Your task to perform on an android device: Go to SoundCloud app & create a playlist with the name My Hiip-Hop then add 1 recommended song
Image 1: 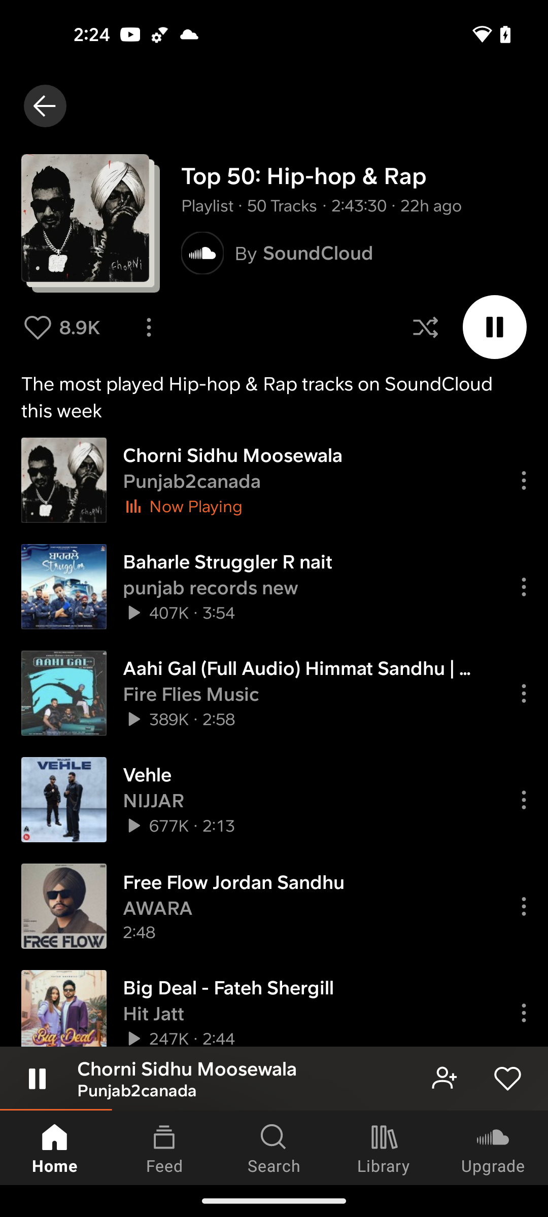
click on the Library tab at the bottom of the screen
Step 1: click (384, 1148)
Image 2: 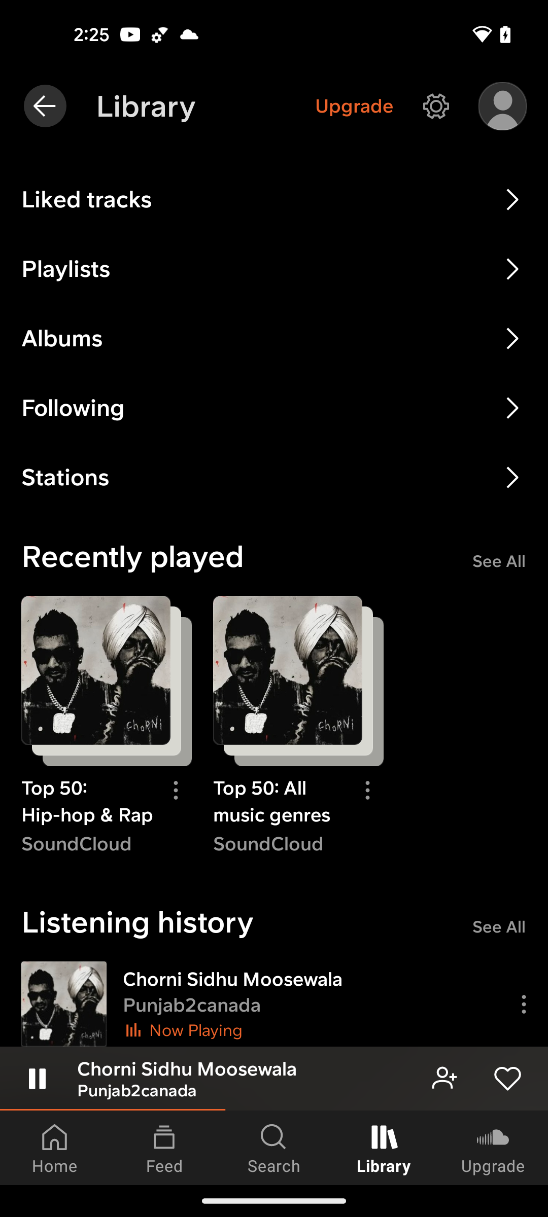
select the playlists option
Step 2: click (254, 269)
Image 3: 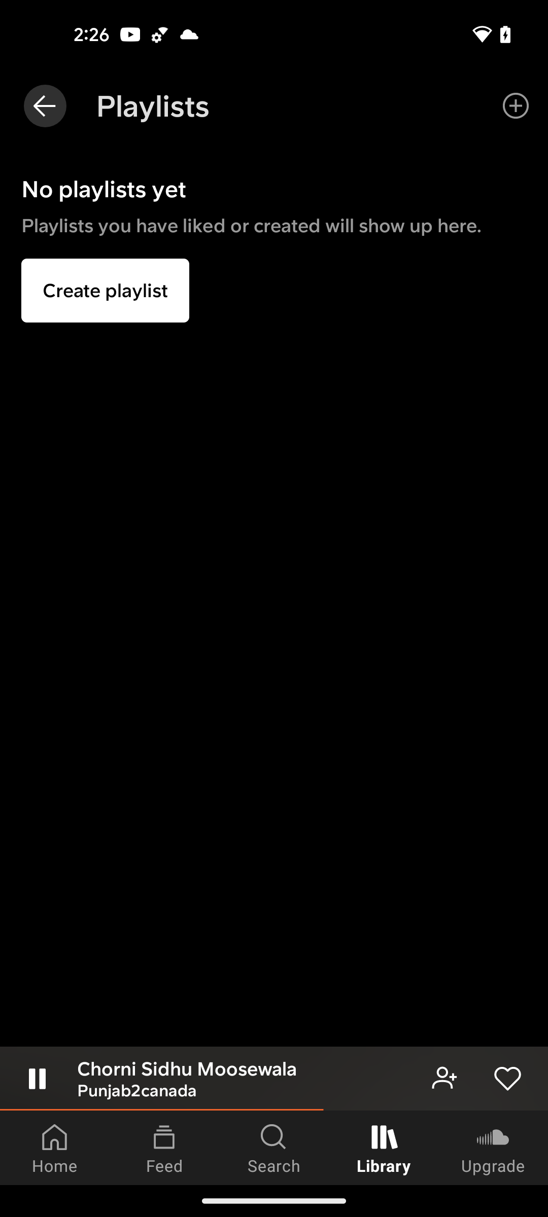
click on the Create playlist button
Step 3: click (105, 290)
Image 4: 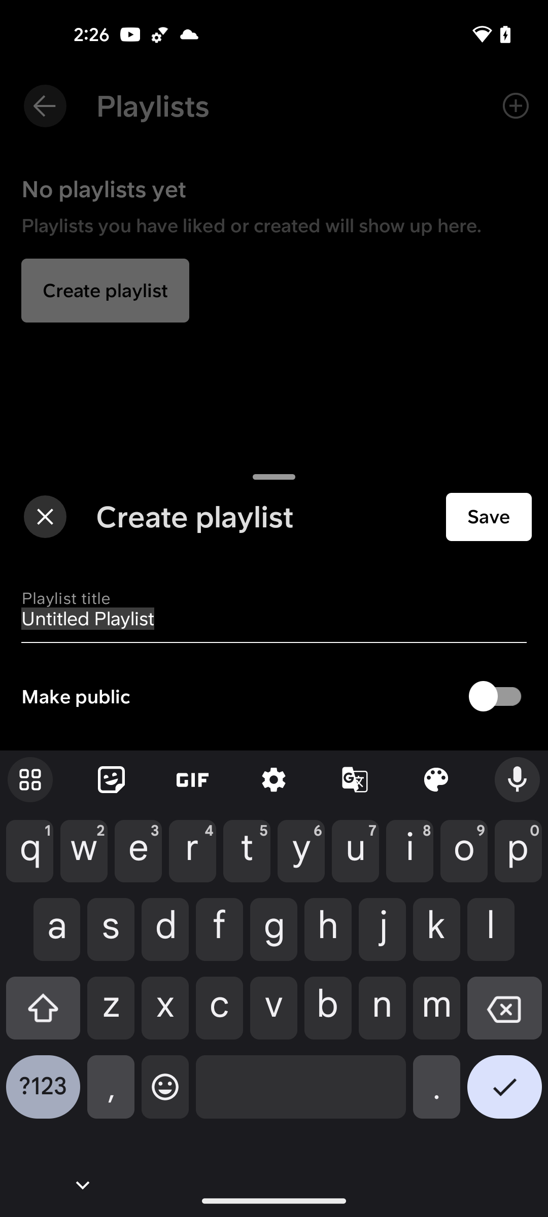
enter the name of the playlist My Hip-Hop
Step 4: type "My Hip-Hop"
Image 5: 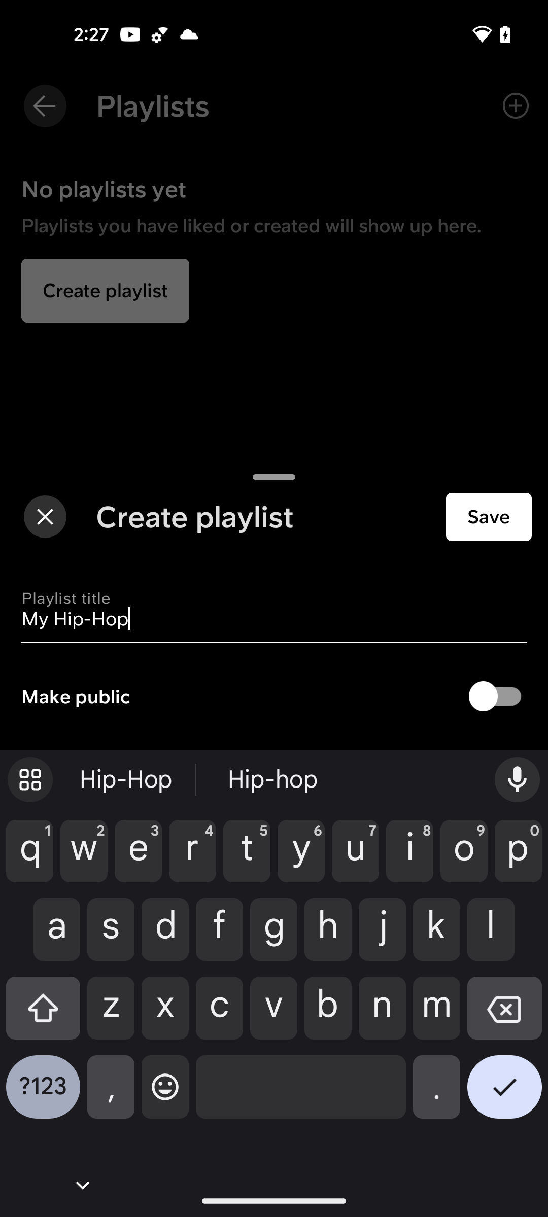
click on Save button
Step 5: click (489, 517)
Image 6: 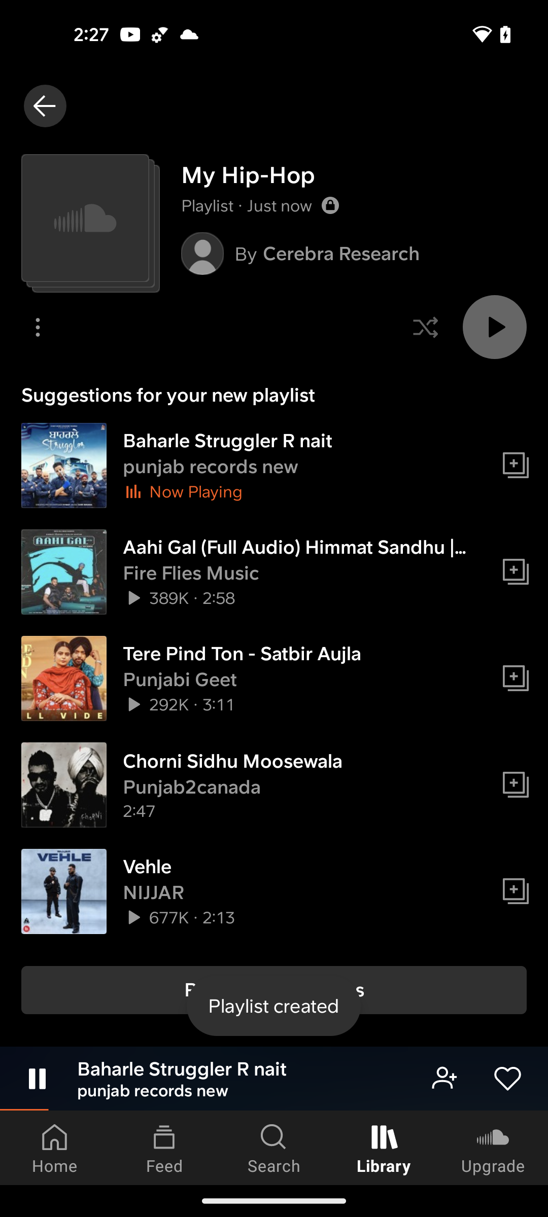
click on the add icon in front of song Chorni Sidhu Moosewala
Step 6: click (516, 784)